Your task to perform on an android device: My wife told me that meditating while listening to nature sounds seems good and has a good impact on us. So play the Nature Sounds: Flowing Stream in the Insight Timer app.
Image 0: 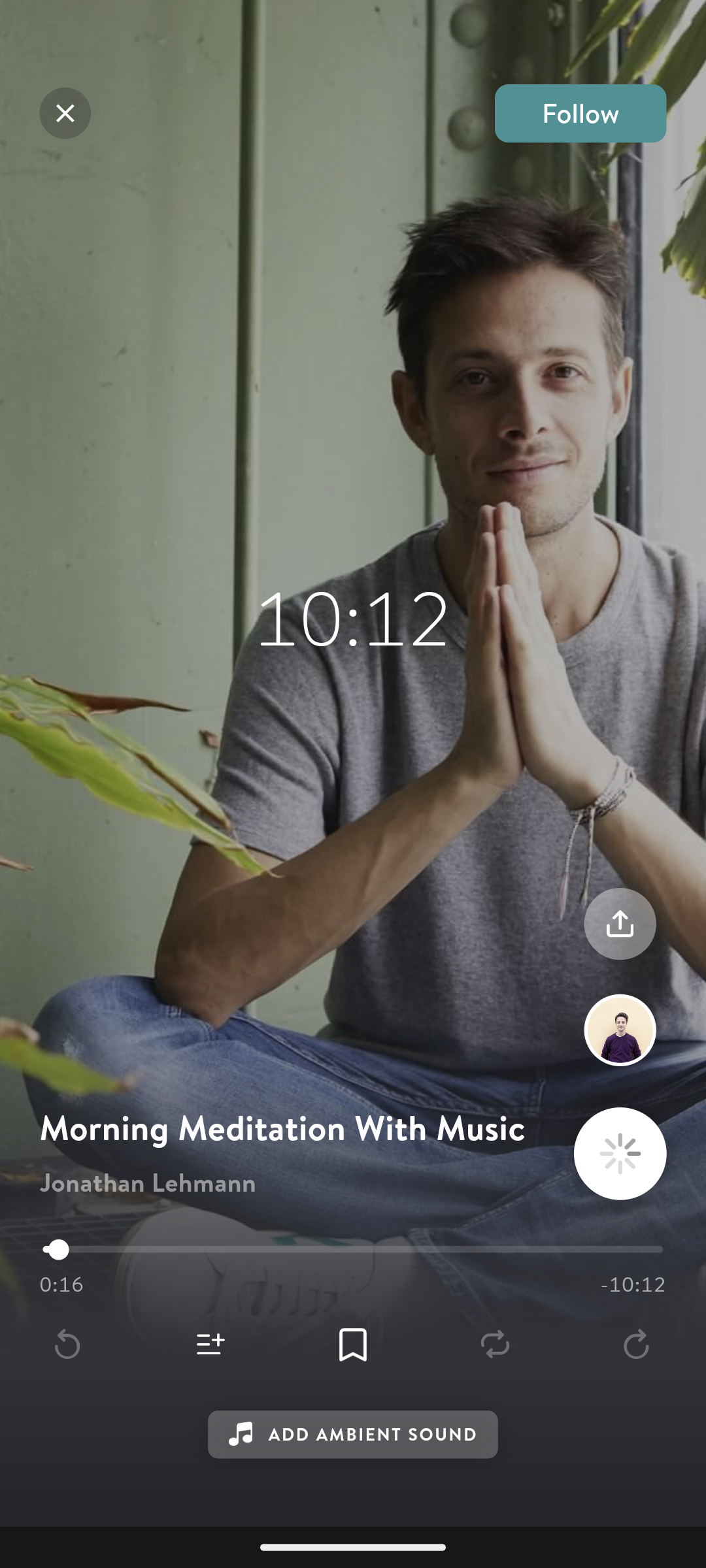
Go back to the previous page to view the search option.
Step 0: press back button
Image 1: 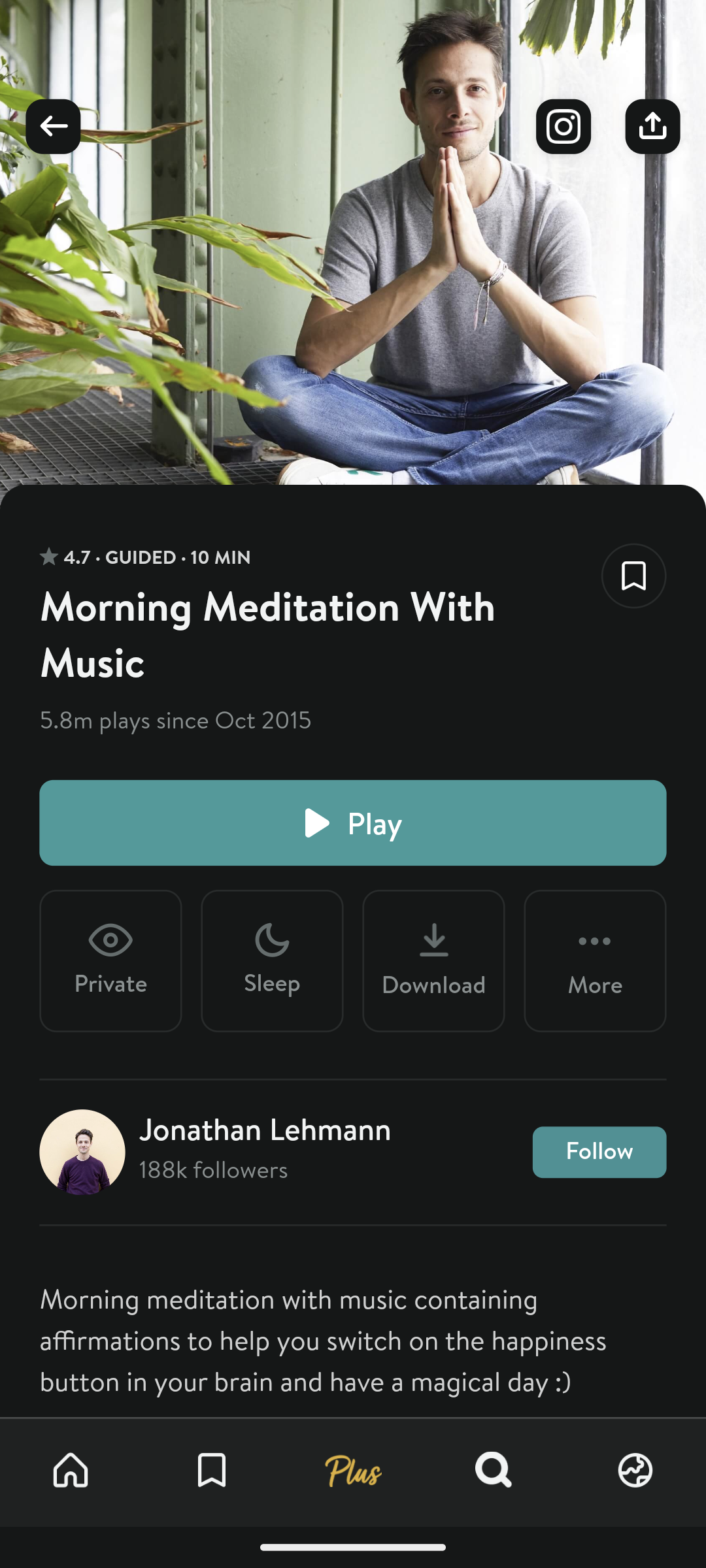
Click on the search icon at the bottom of the screen 
Step 1: click (535, 1482)
Image 2: 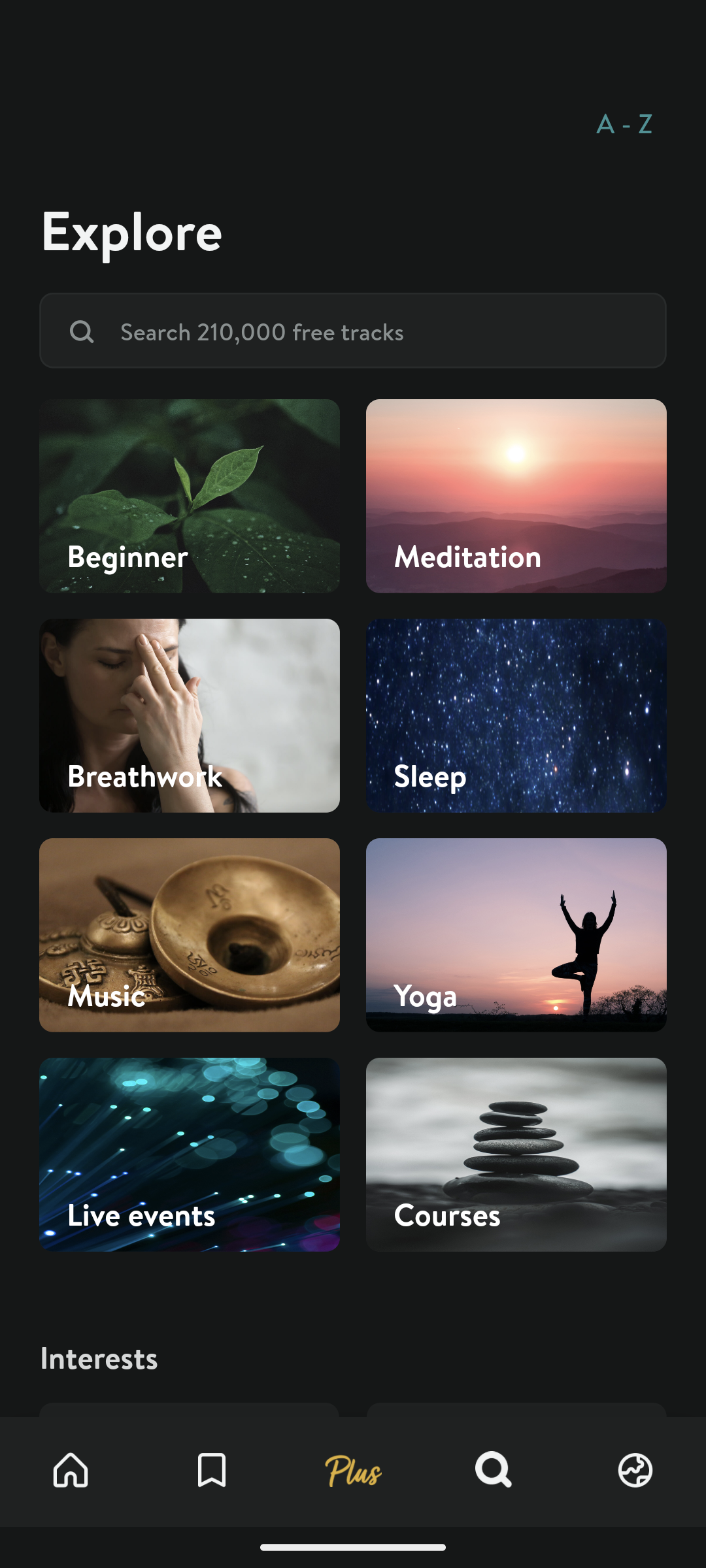
Click on the search bar to search for this sound.
Step 2: click (392, 331)
Image 3: 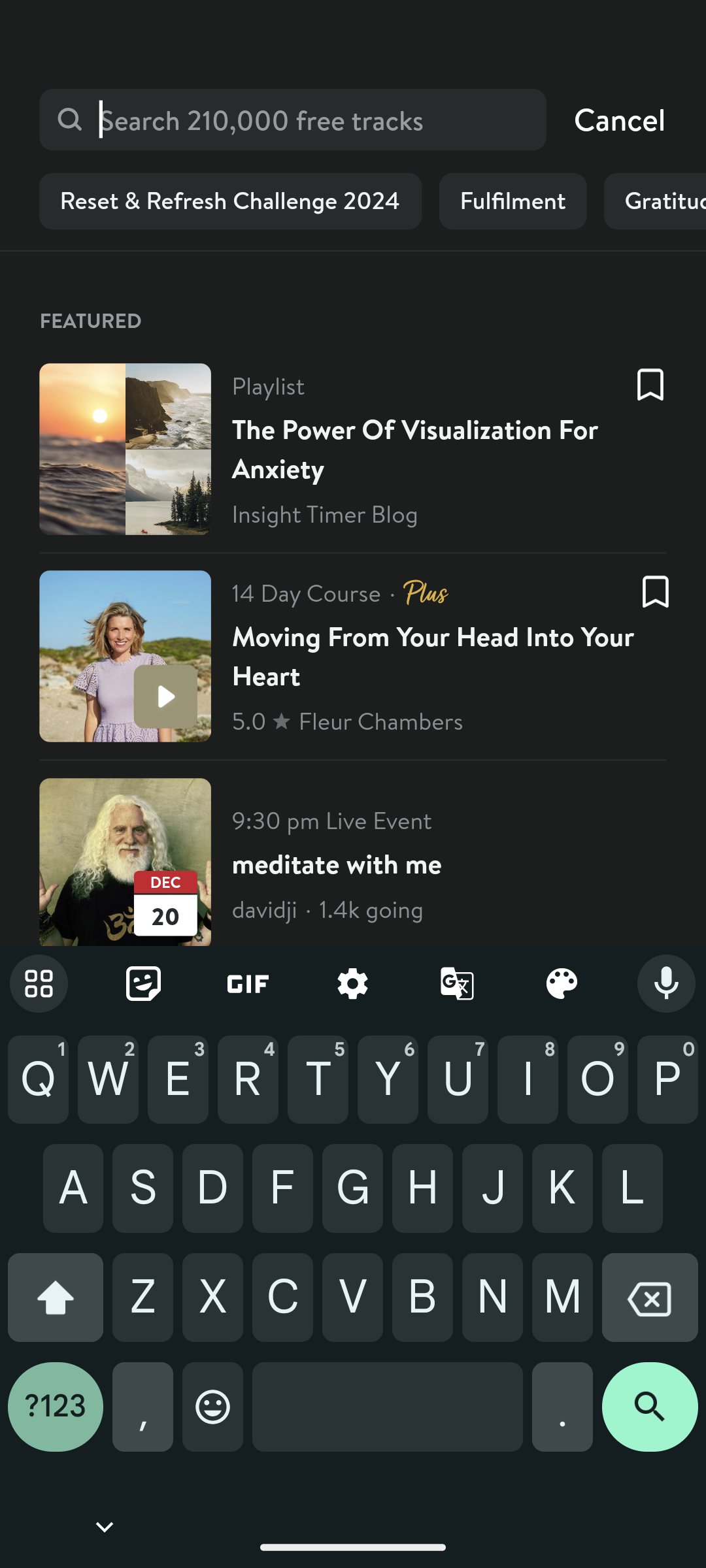
Type Nature Sounds: Flowing Stream in the search bar to search for this sound.
Step 3: type "Nature Sounds: Flowing Stream"
Image 4: 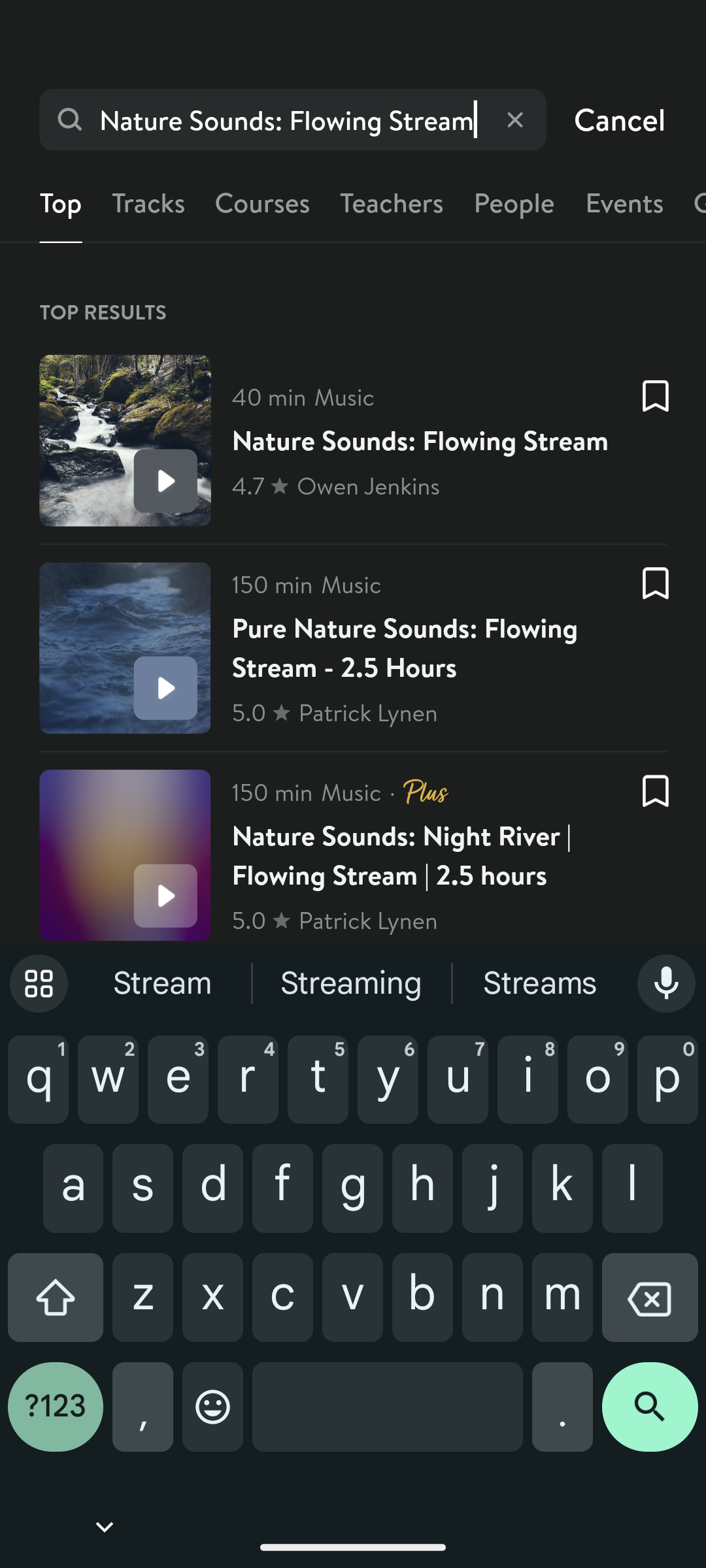
Click on the Nature Sounds: Flowing Stream to view the play option of this sound.
Step 4: click (353, 440)
Image 5: 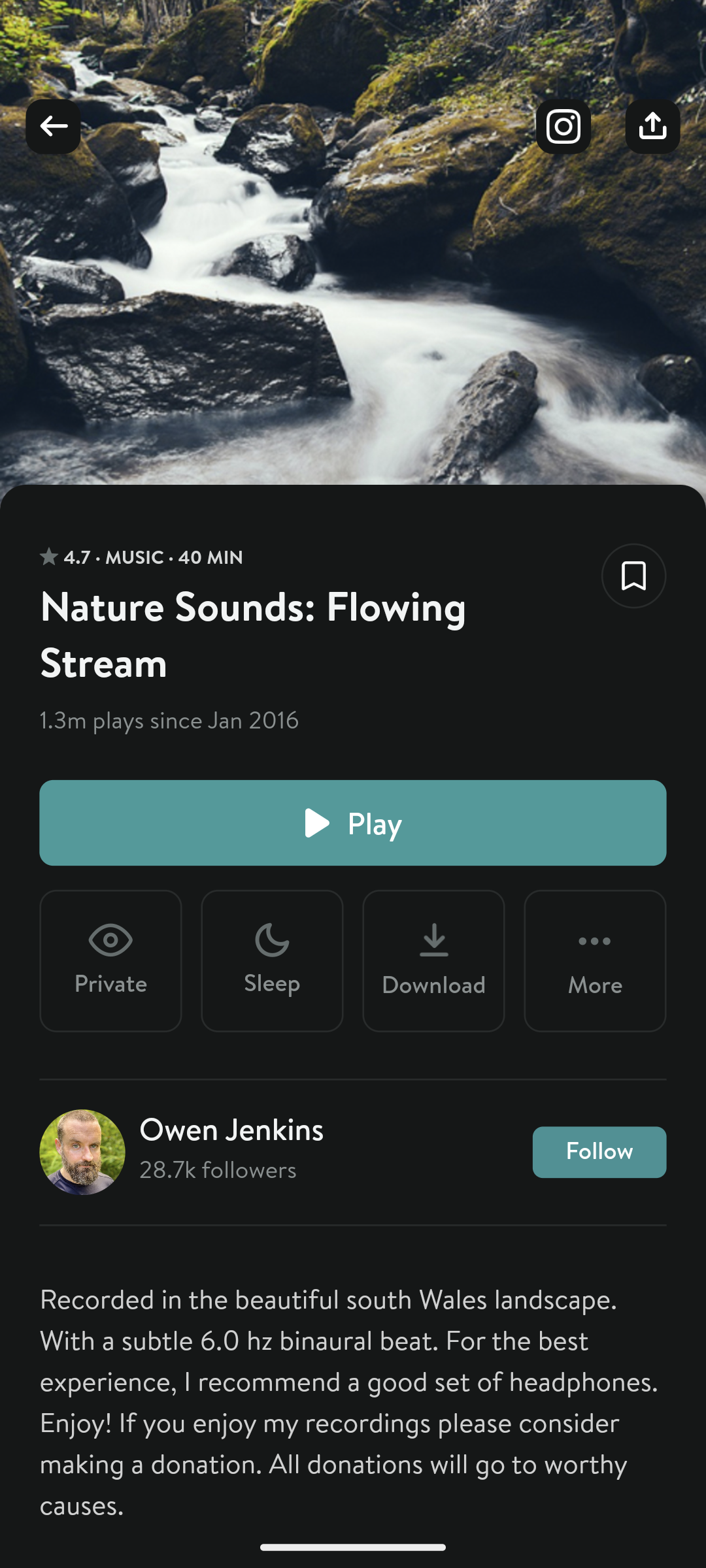
Click on the play button to play this sound.
Step 5: click (352, 823)